Your task to perform on an android device: I shall be travelling to Berlin, Next week and wanted to view the time zone for Berlin , Add the Berlin , Germany clock in the clock app
Image 0: 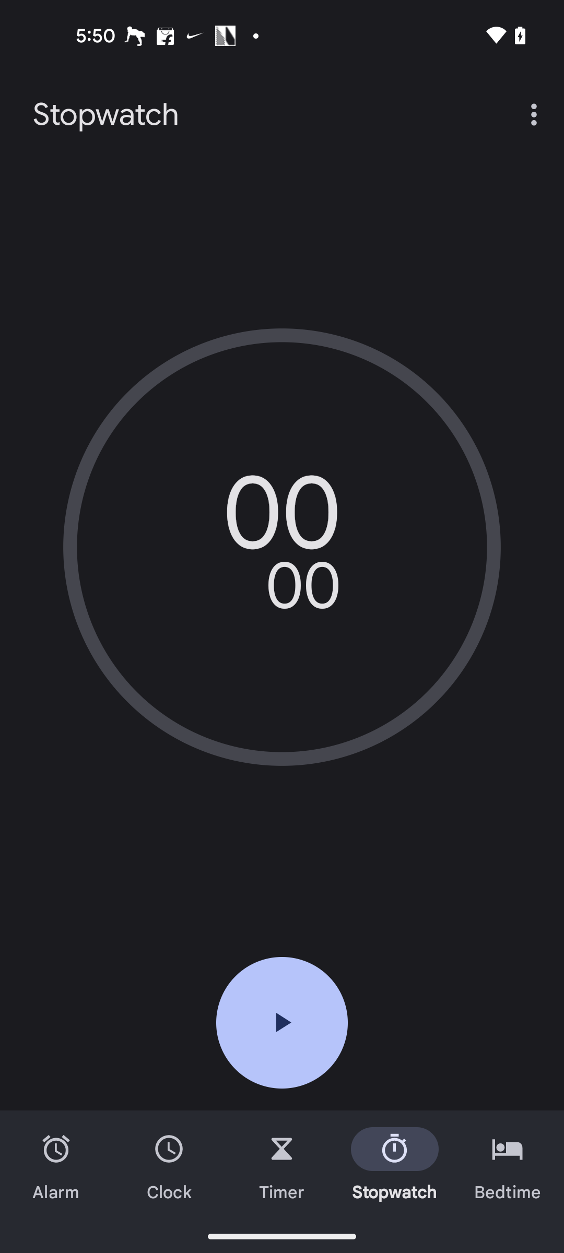
Go to the clock tab
Step 0: click (169, 1165)
Image 2: 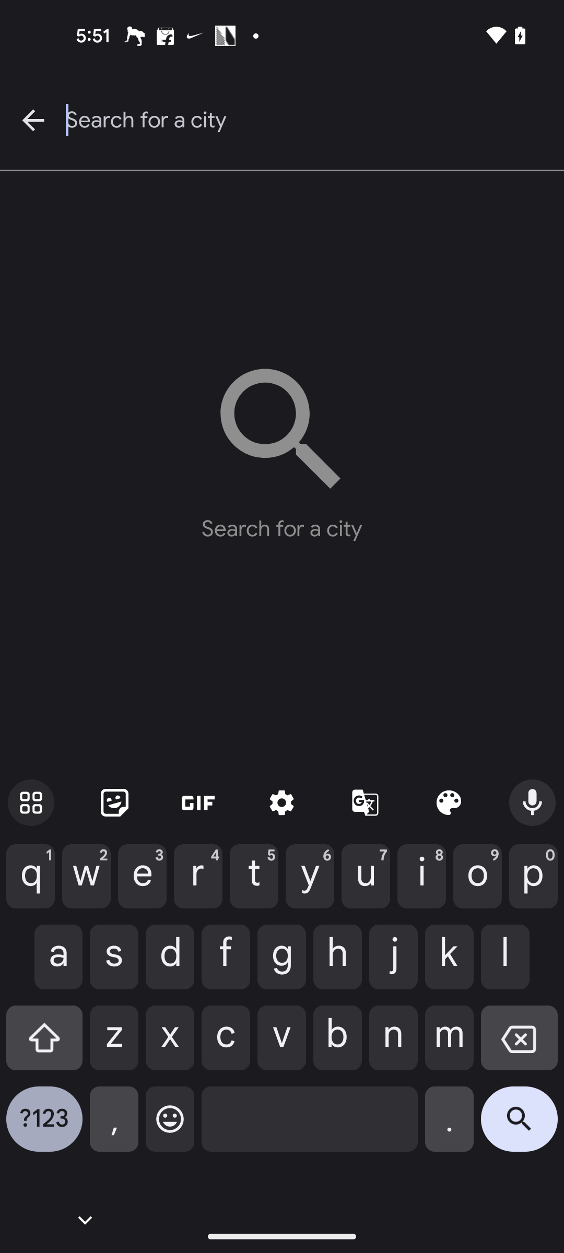
Type Berlin in the search bar
Step 2: type "Berlin"
Image 3: 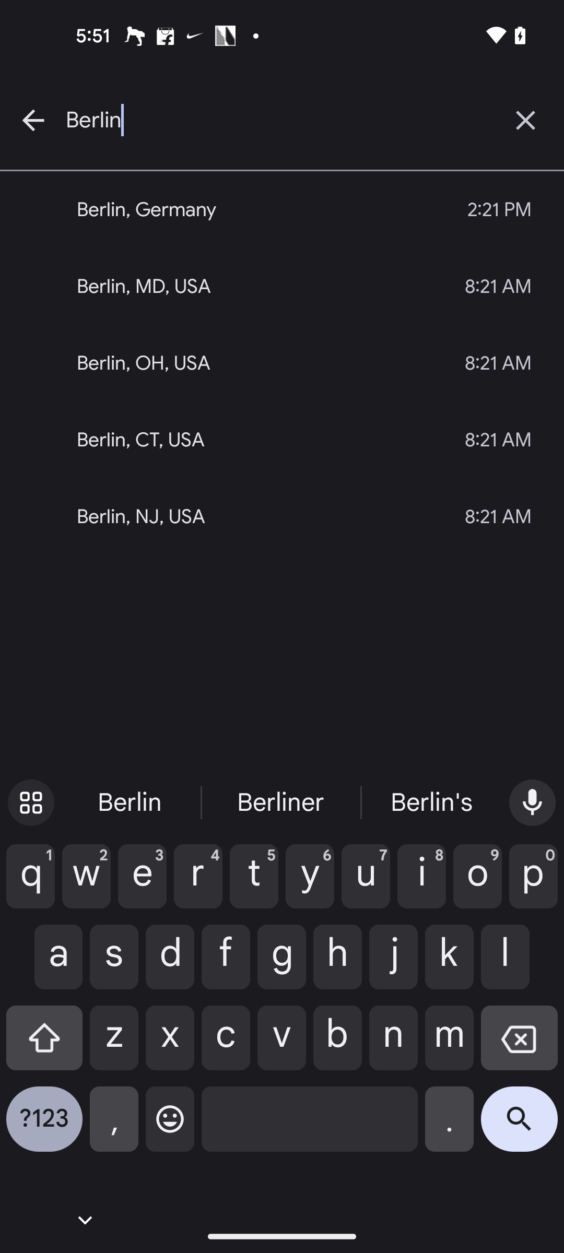
Click on the first searched result
Step 3: click (250, 209)